Your task to perform on an android device: The presentation appears to be finished, therefore I'd want to send it as a PDF to Janedbwpersonatest@gmail.com so she may make any last recommendations.
Image 0: 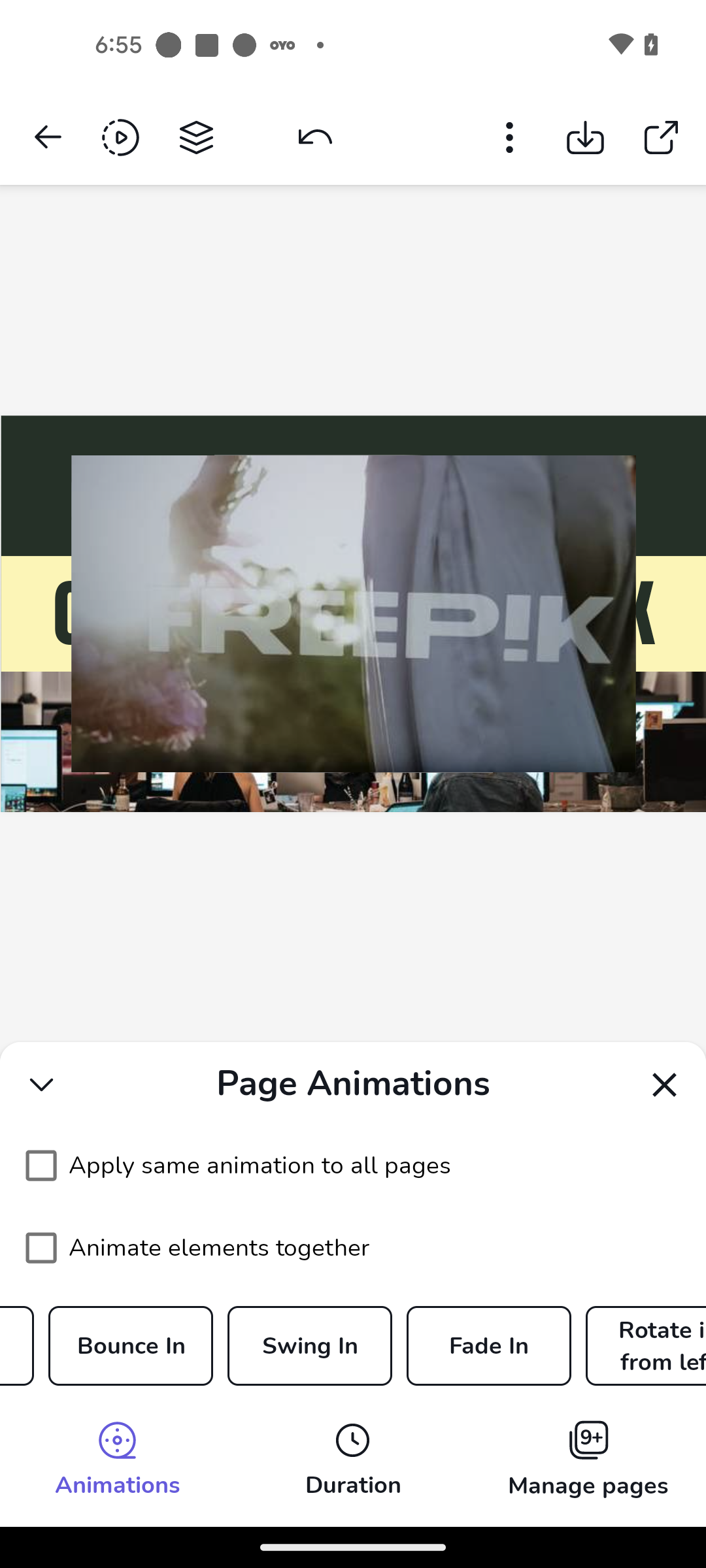
Click on the Share icon at the top right corner of the screen
Step 0: click (652, 137)
Image 1: 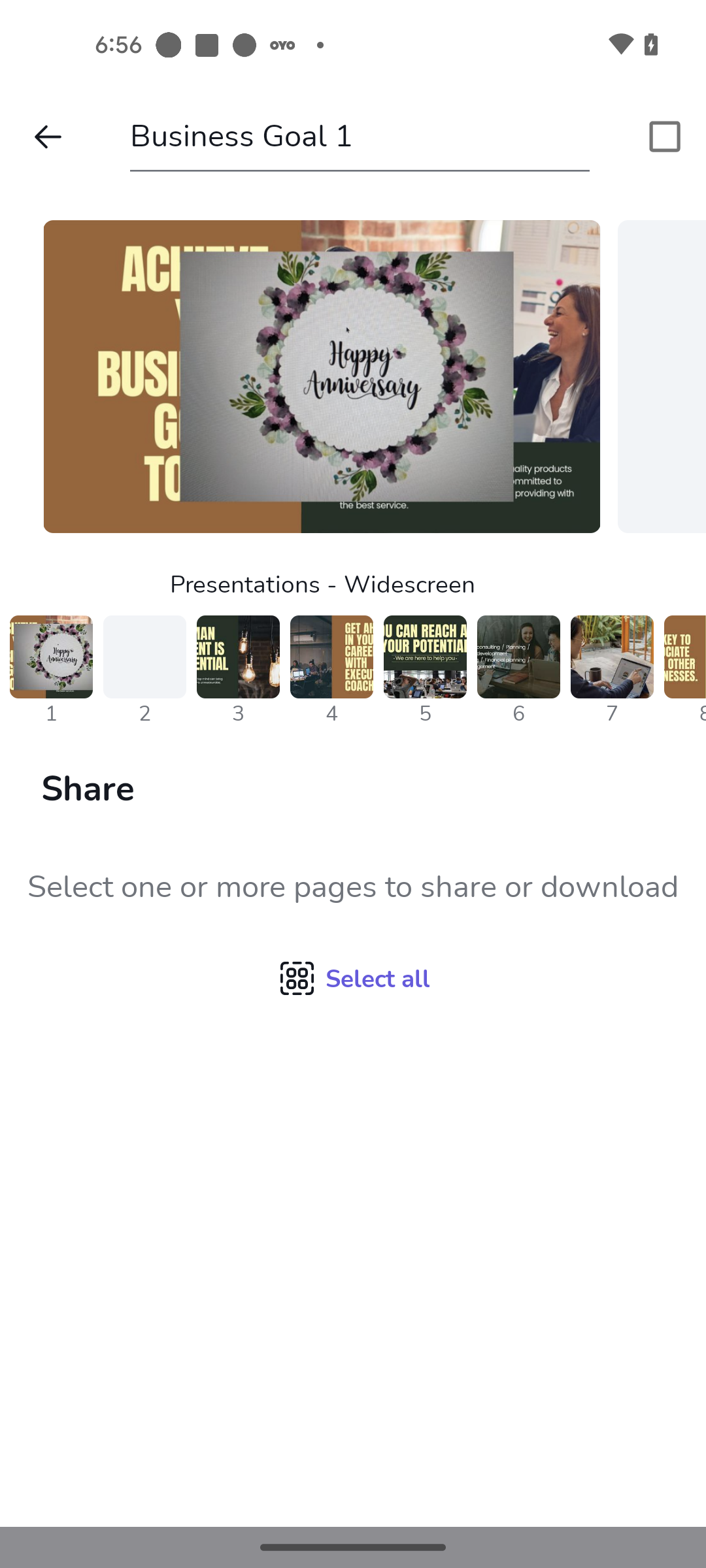
Click on the Check box at the top right corner of the screen
Step 1: click (664, 137)
Image 3: 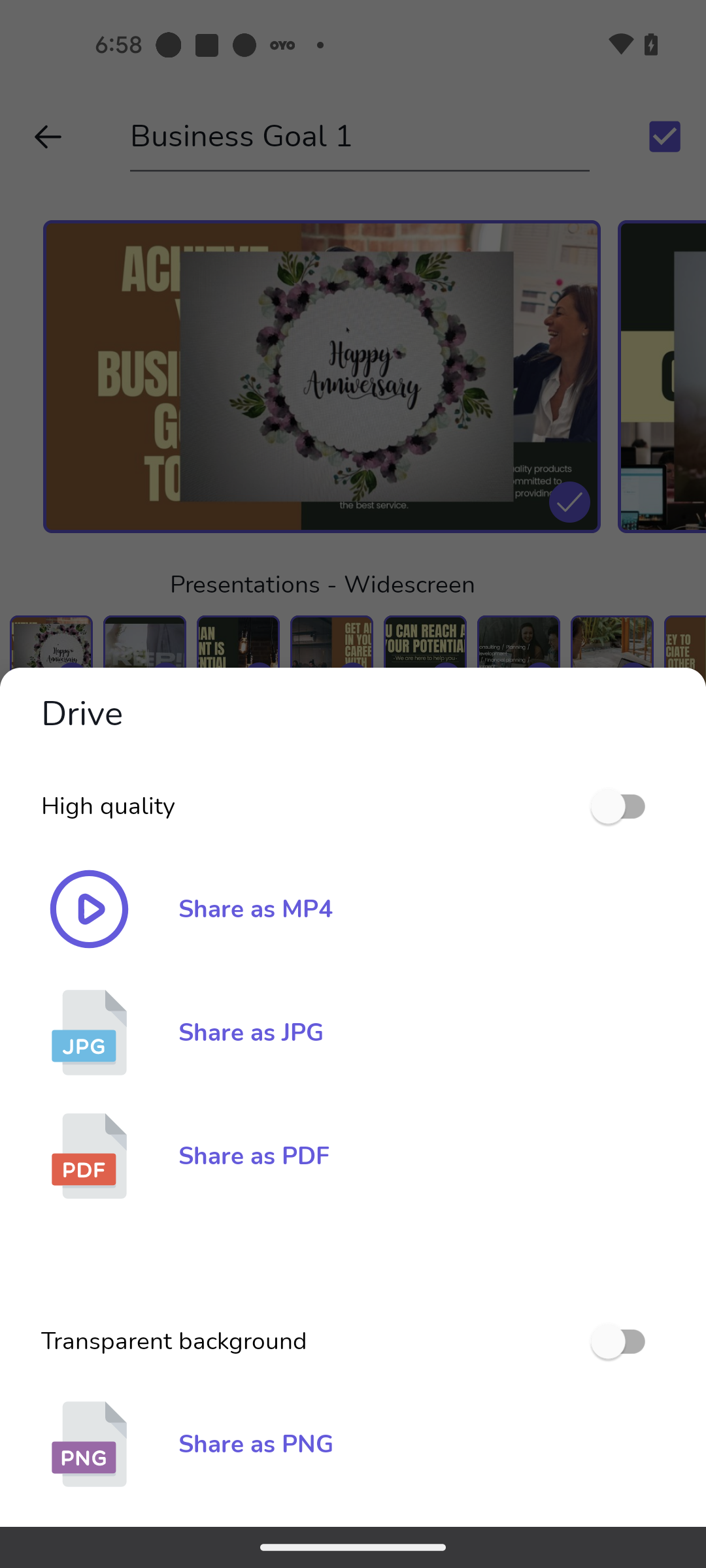
Click on the Share as PDF option
Step 3: click (352, 1156)
Image 4: 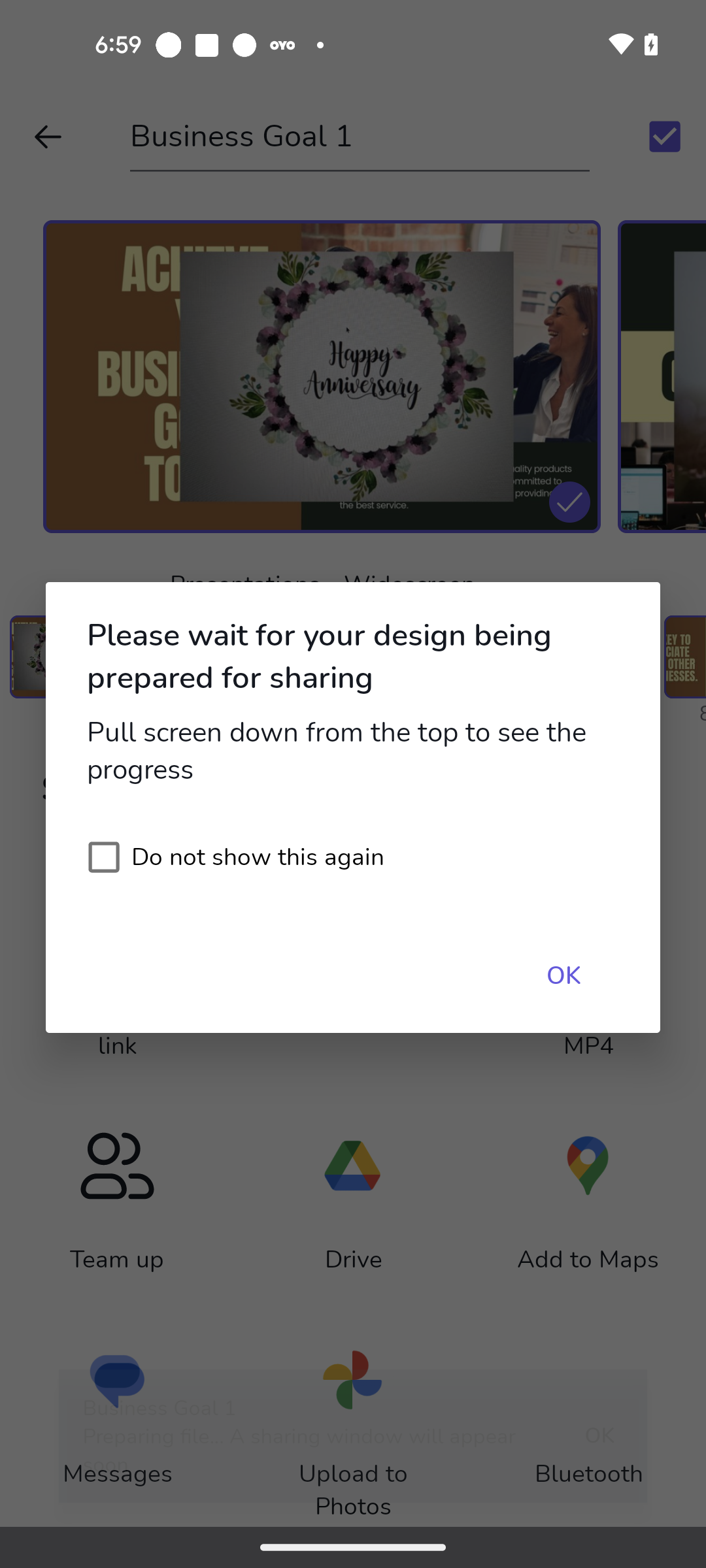
Click on the OK option
Step 4: click (563, 975)